Your task to perform on an android device: I want to compare Audi A4 with the other vehicle in the CarTrade app
Image 0: 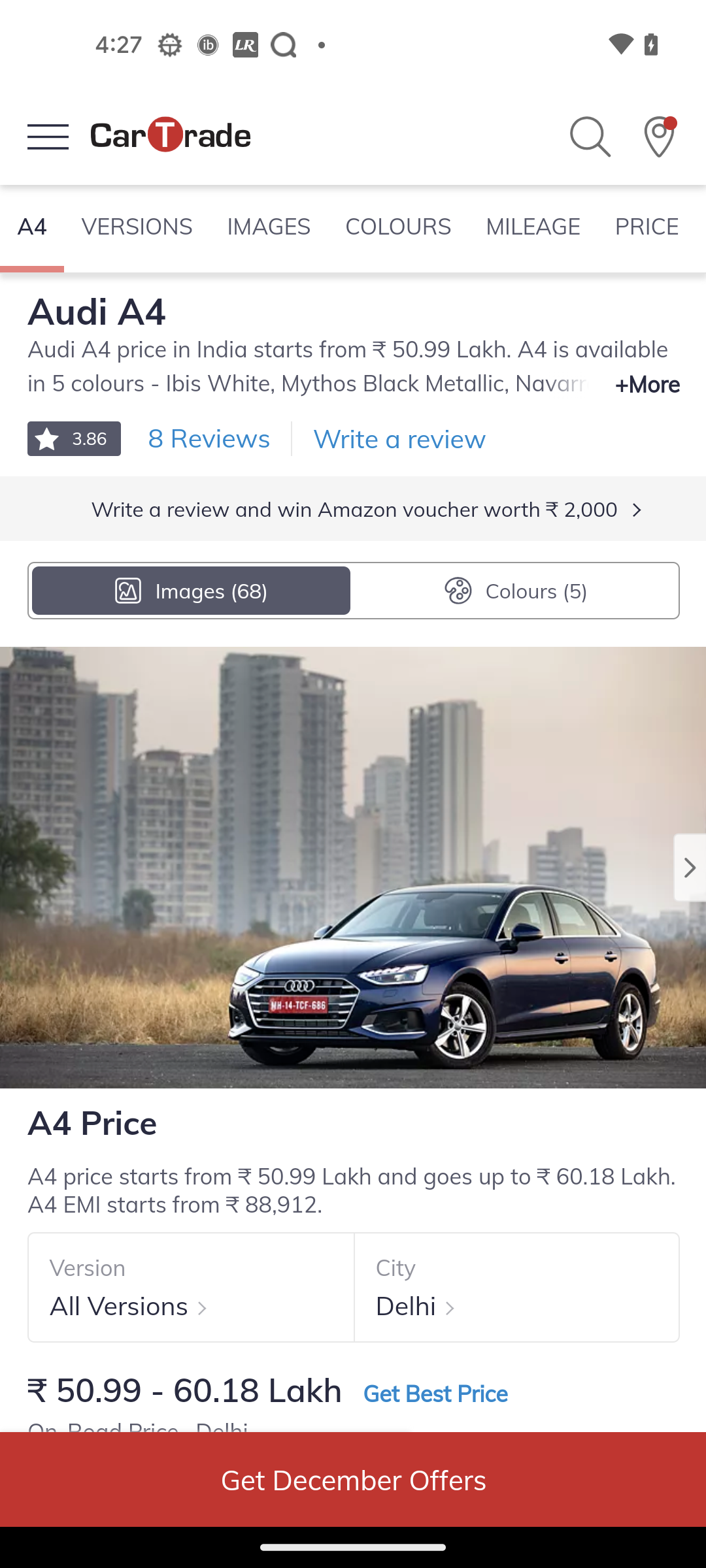
Swipe up to Comparison table
Step 0: scroll down
Image 1: 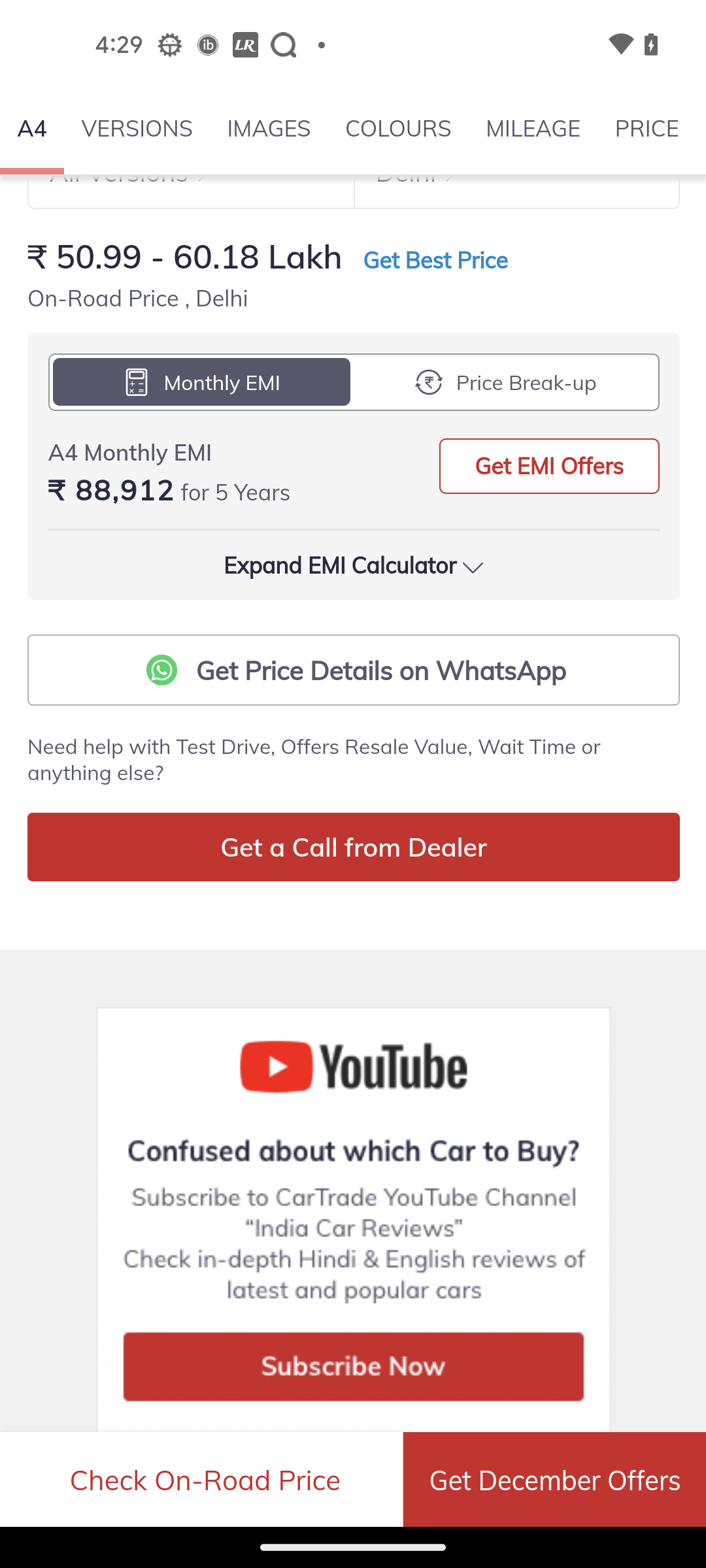
Swipe up to Comparison table
Step 1: scroll down
Image 2: 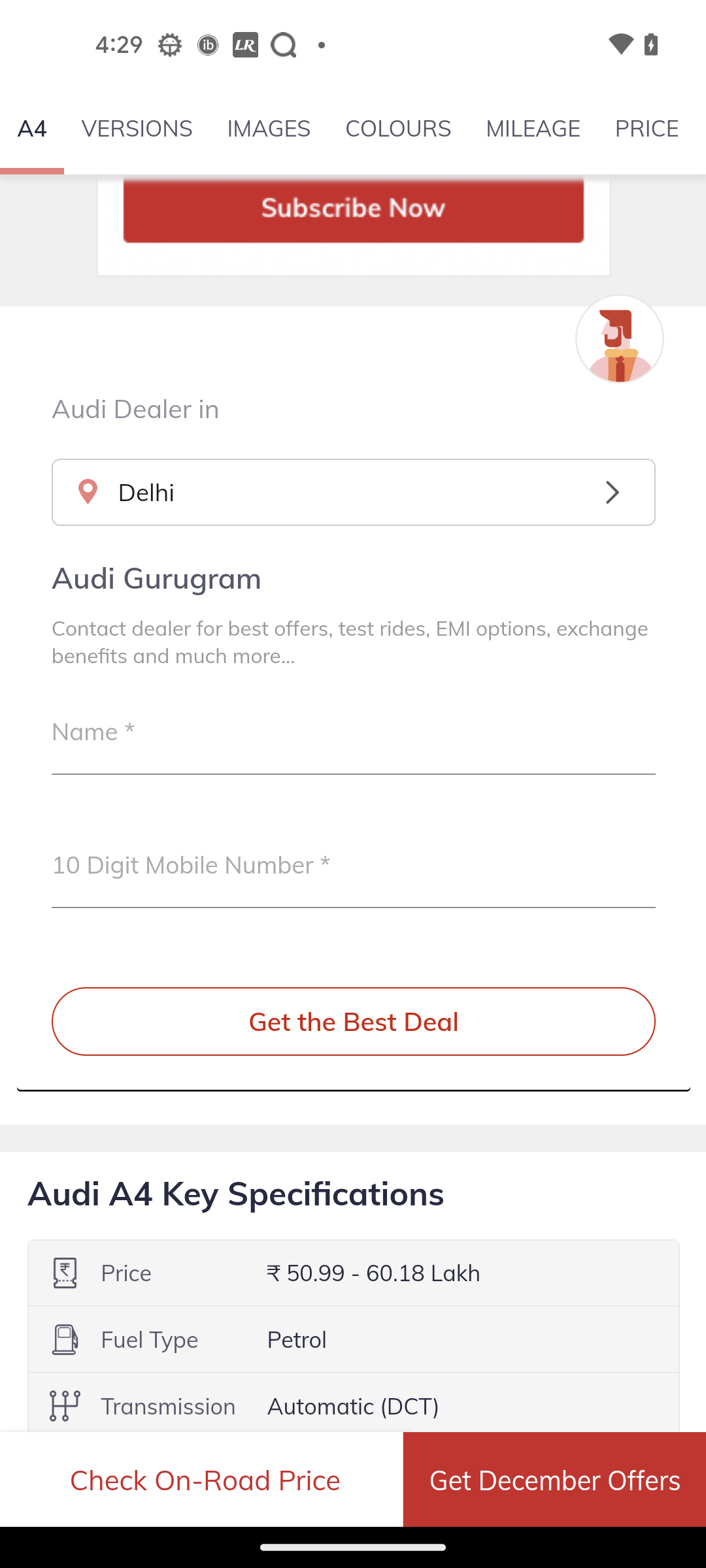
Swipe up to Comparison table
Step 2: scroll down
Image 3: 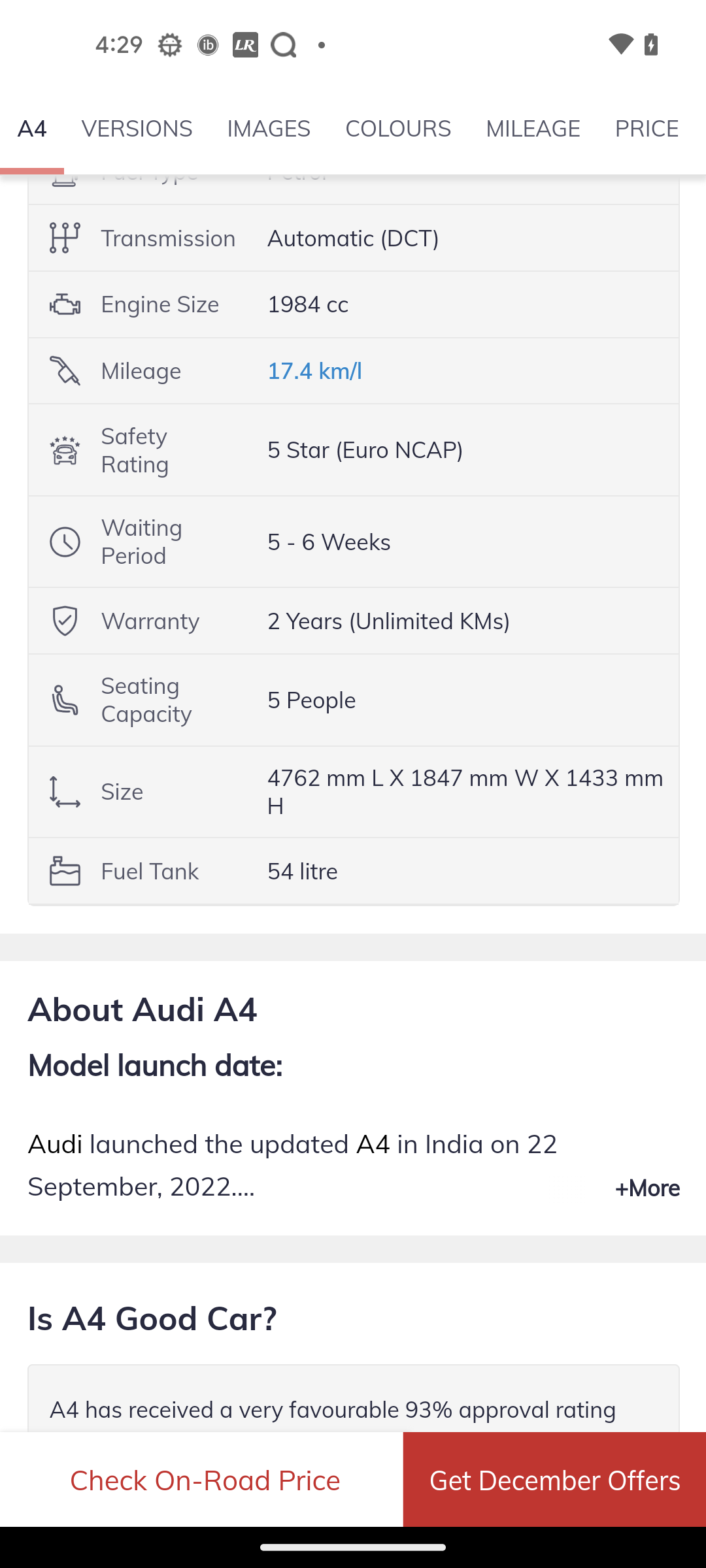
Swipe up to Comparison table
Step 3: scroll down
Image 4: 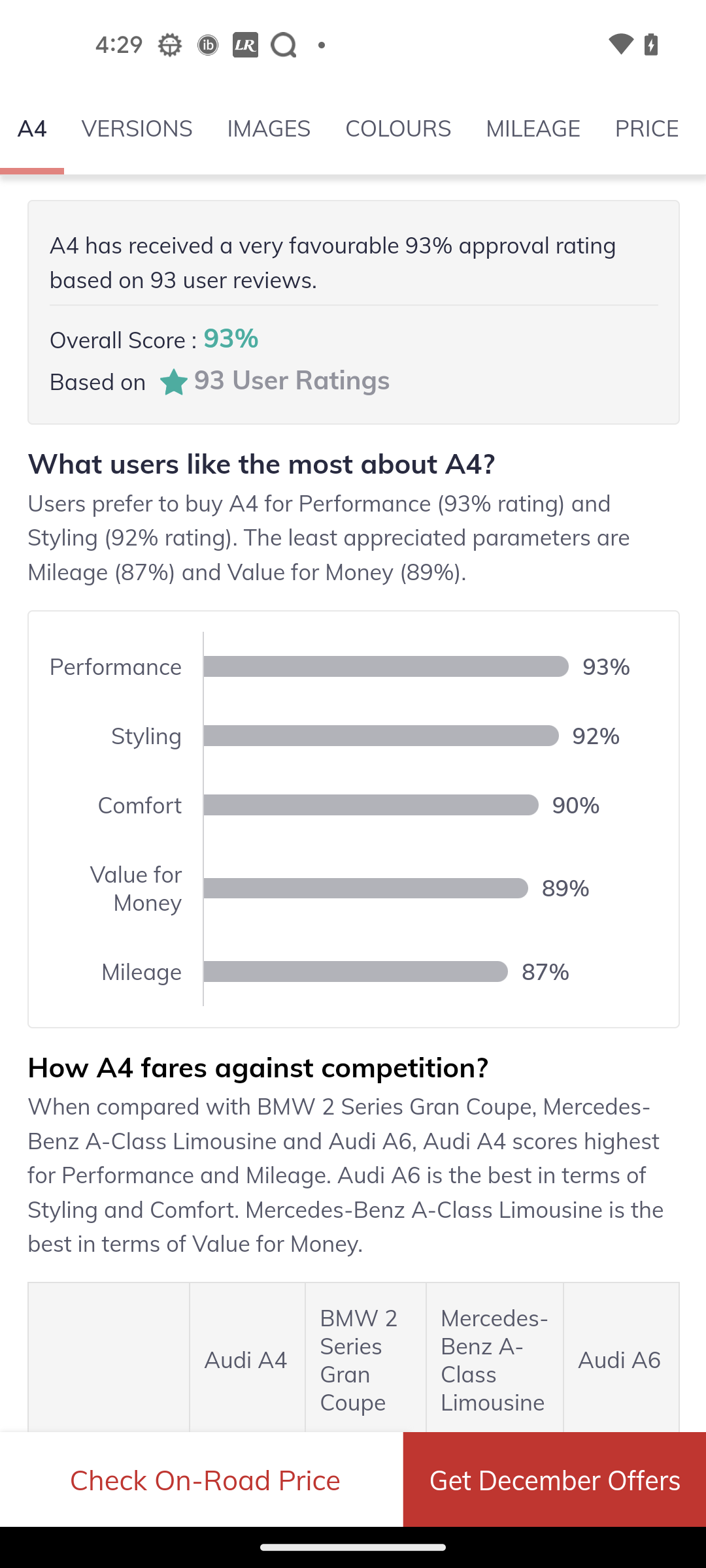
Swipe up to Comparison table
Step 4: scroll down